Your task to perform on an android device: I would like to use the show app to add a transition effect called checkers to a presentation slide
Image 0: 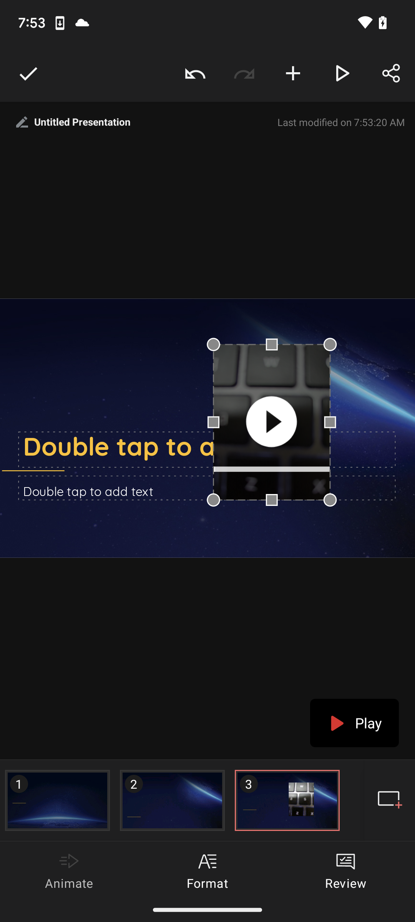
click on Animate button at lower left corner of the screen to add transition 
Step 0: click (69, 883)
Image 1: 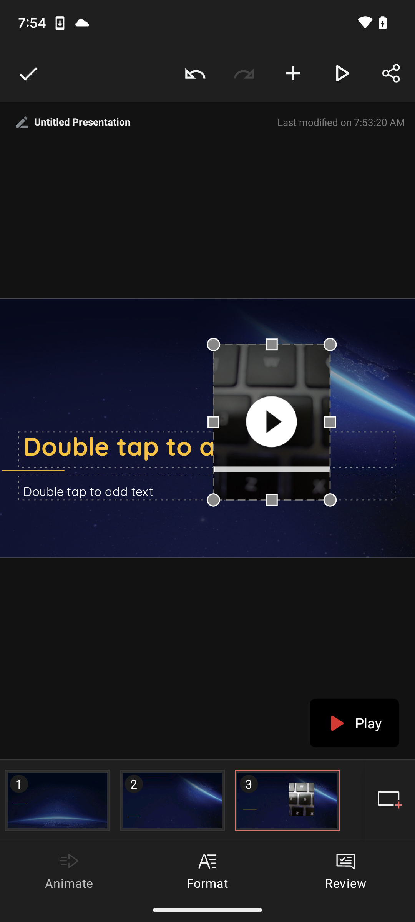
click on Animate button at lower left corner of the screen to add transition 
Step 1: click (69, 883)
Image 2: 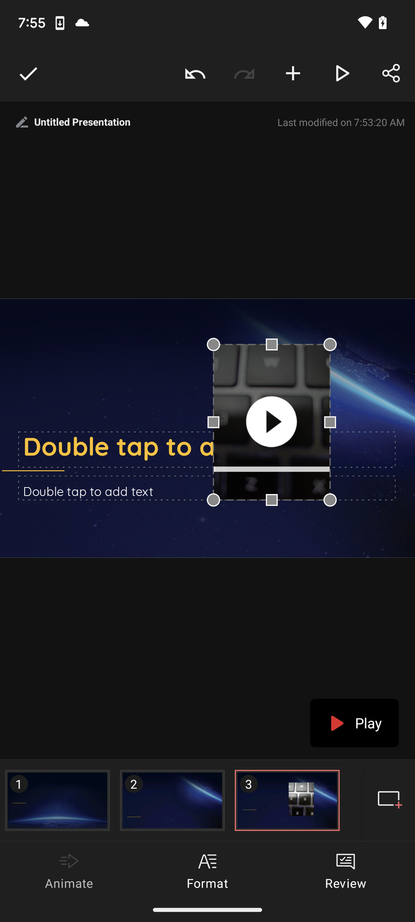
click on Animate button at lower left corner of the screen to add transition 
Step 2: wait
Image 4: 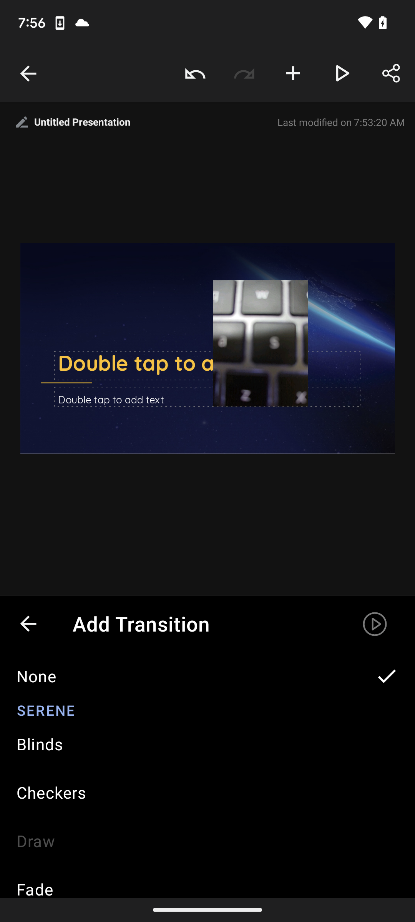
choose "checkers" ( top fourth option ) from pop up window  at bottom of the screen to add transition
Step 4: click (207, 792)